Your task to perform on an android device: I'd want to use the Plantum app to identify a plant photo from the gallery in order to know the name & details of the plant
Image 0: 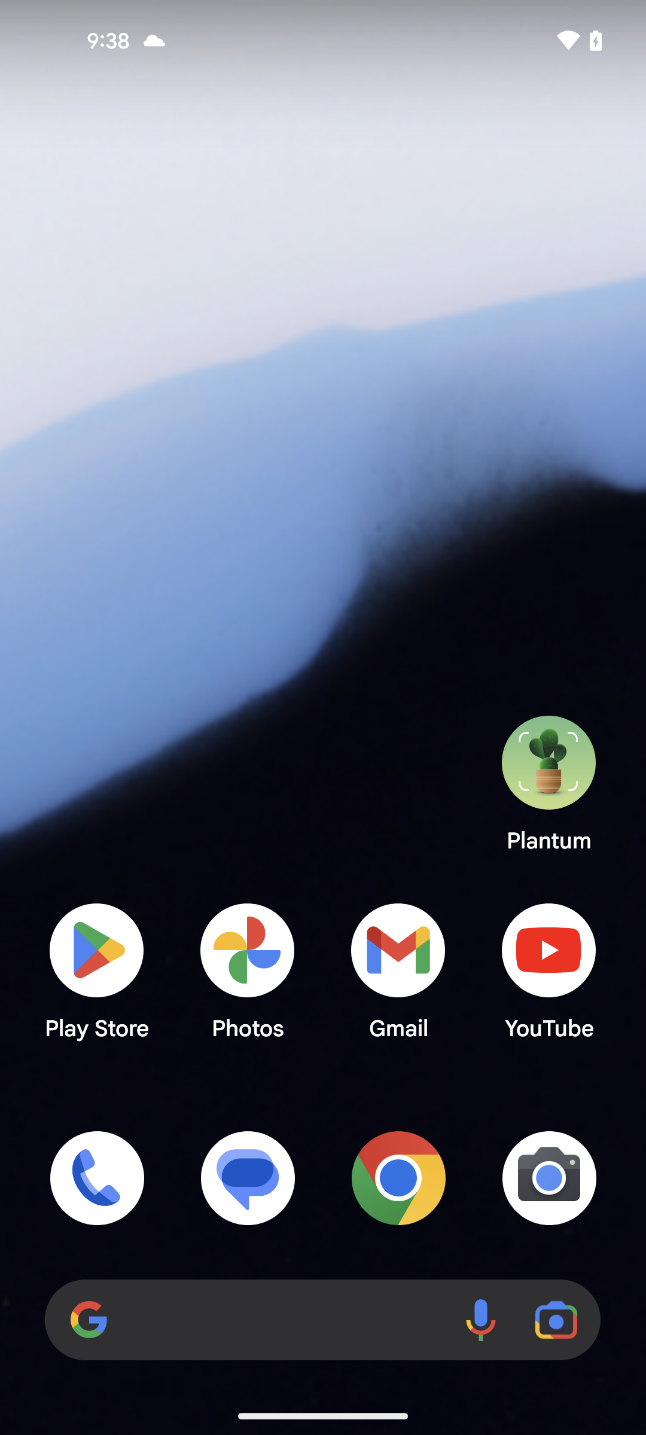
open the Plantum app
Step 0: open app "Plantum"
Image 1: 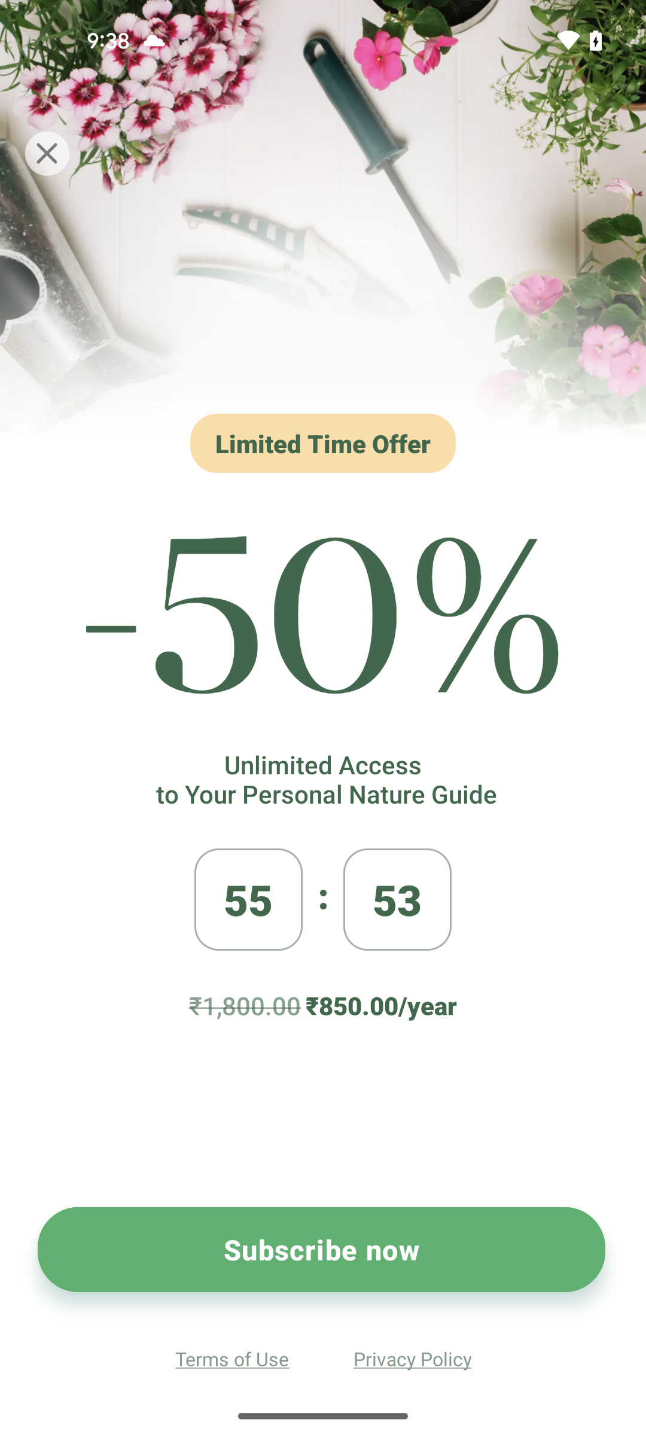
click on close icon
Step 1: click (43, 148)
Image 2: 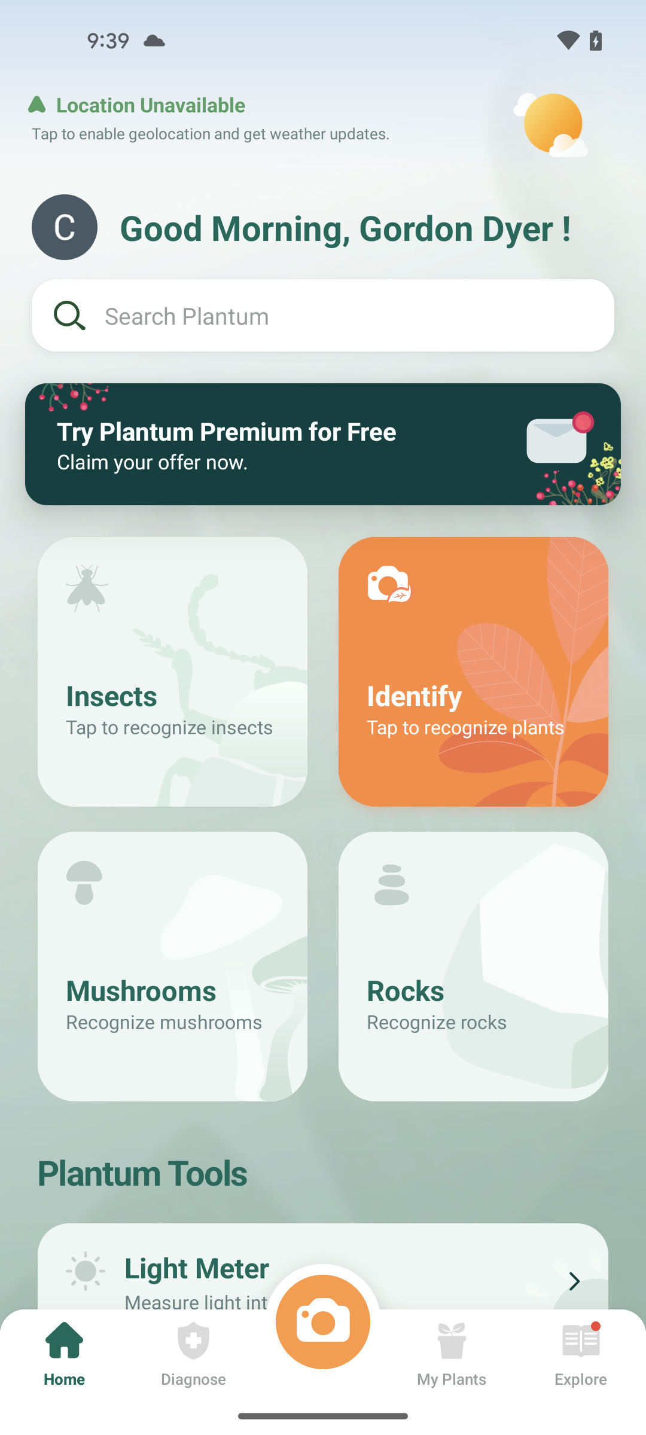
click on camera button
Step 2: click (331, 1302)
Image 3: 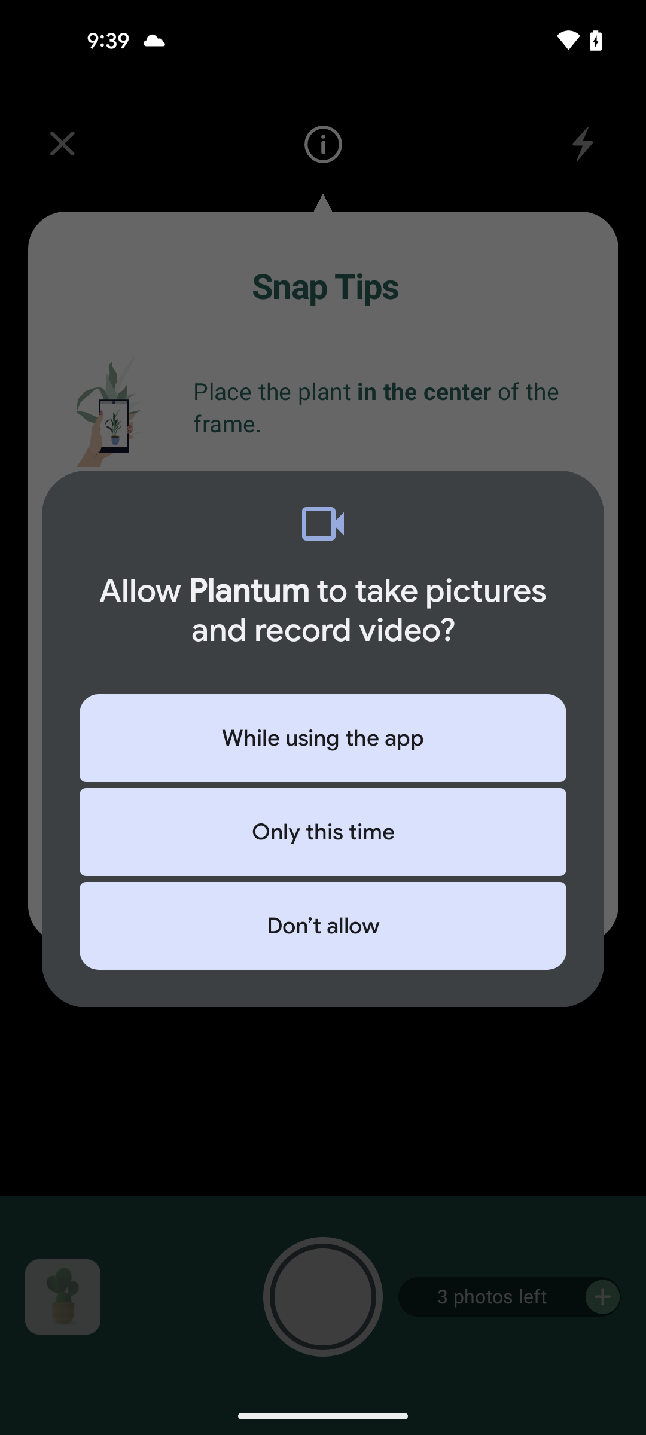
click on while using the app option
Step 3: click (323, 738)
Image 4: 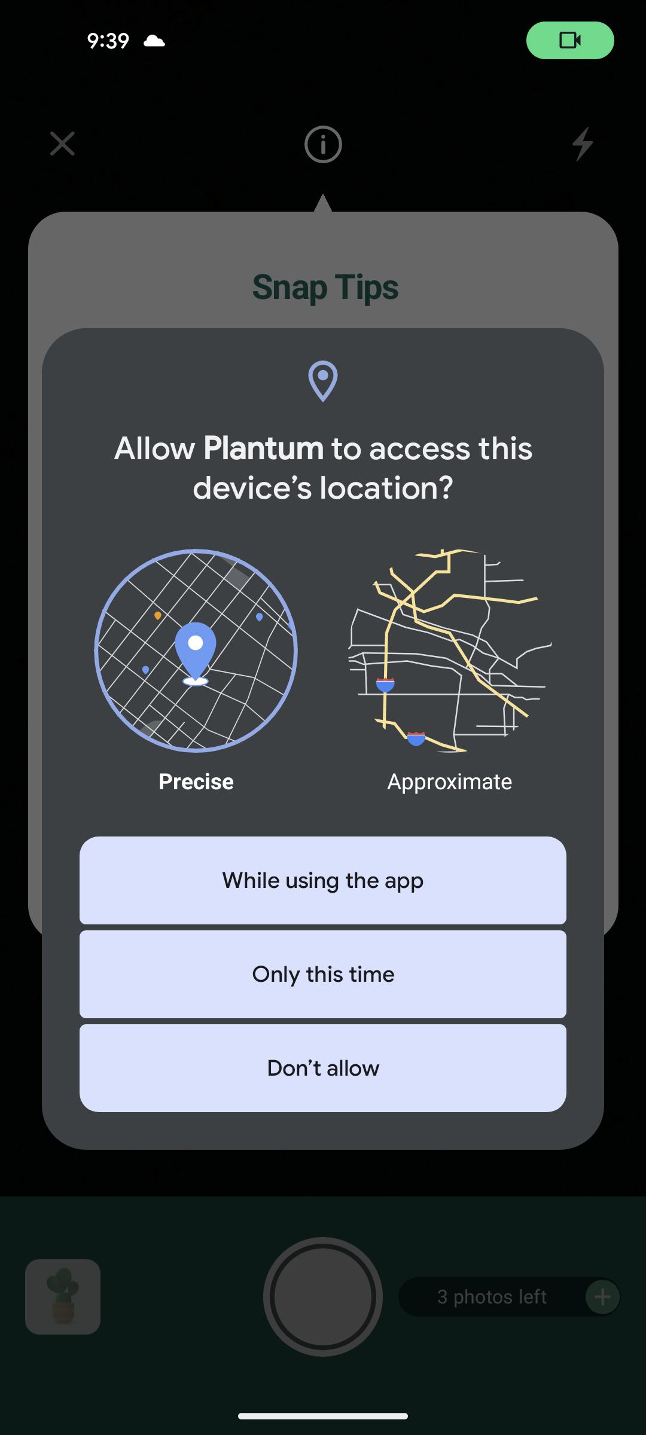
click on don't allow
Step 4: click (323, 1068)
Image 7: 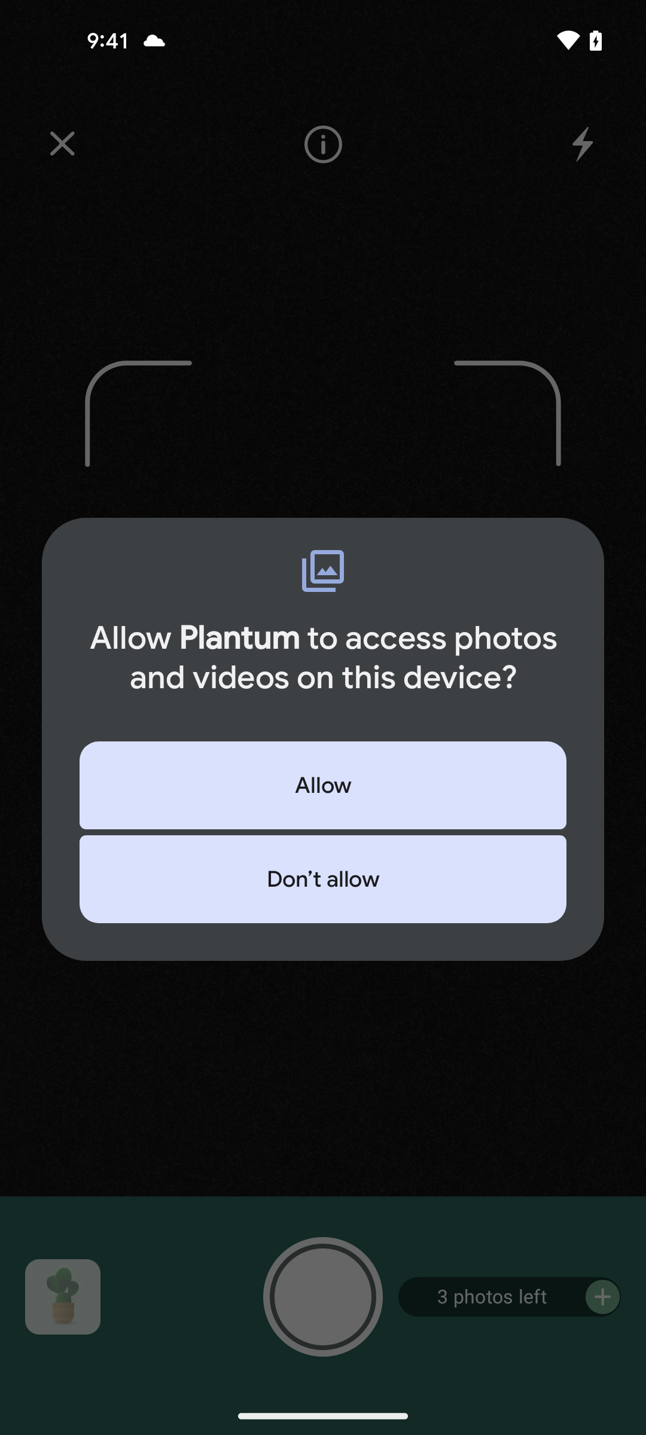
click on allow
Step 7: click (323, 785)
Image 9: 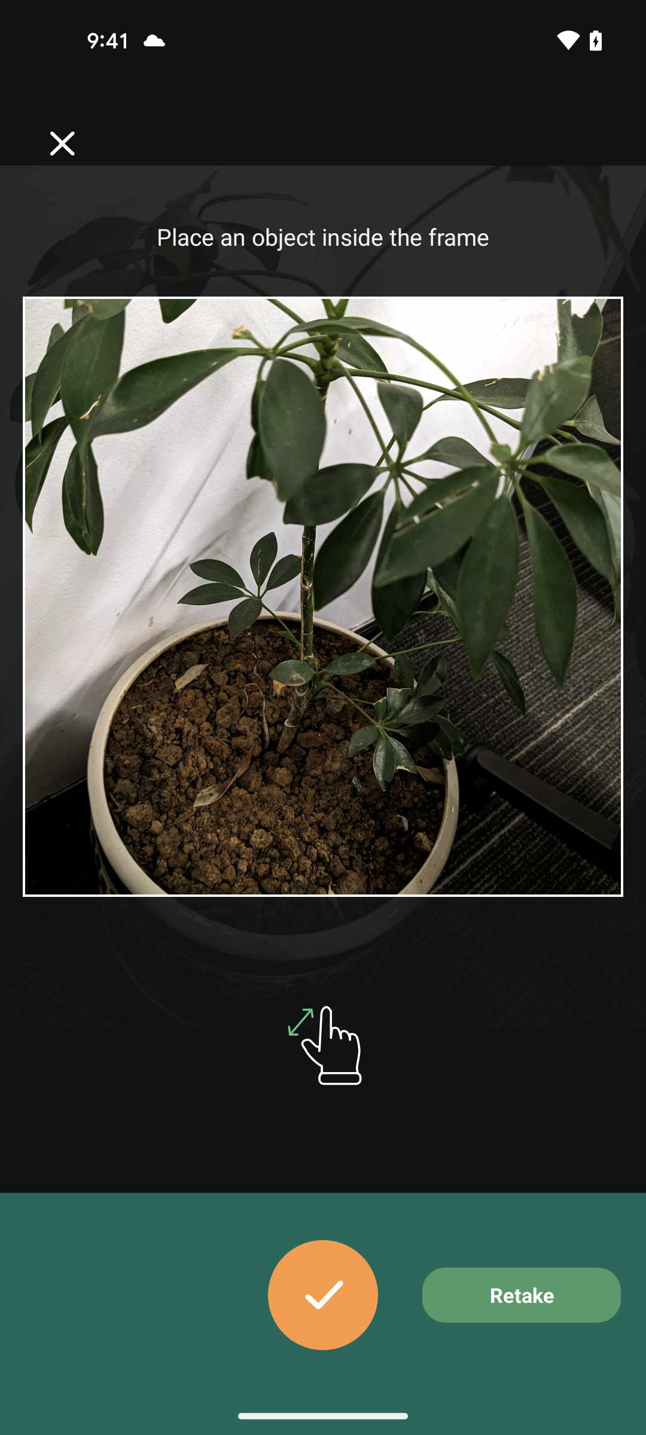
click on tick icon button
Step 9: click (339, 1273)
Image 10: 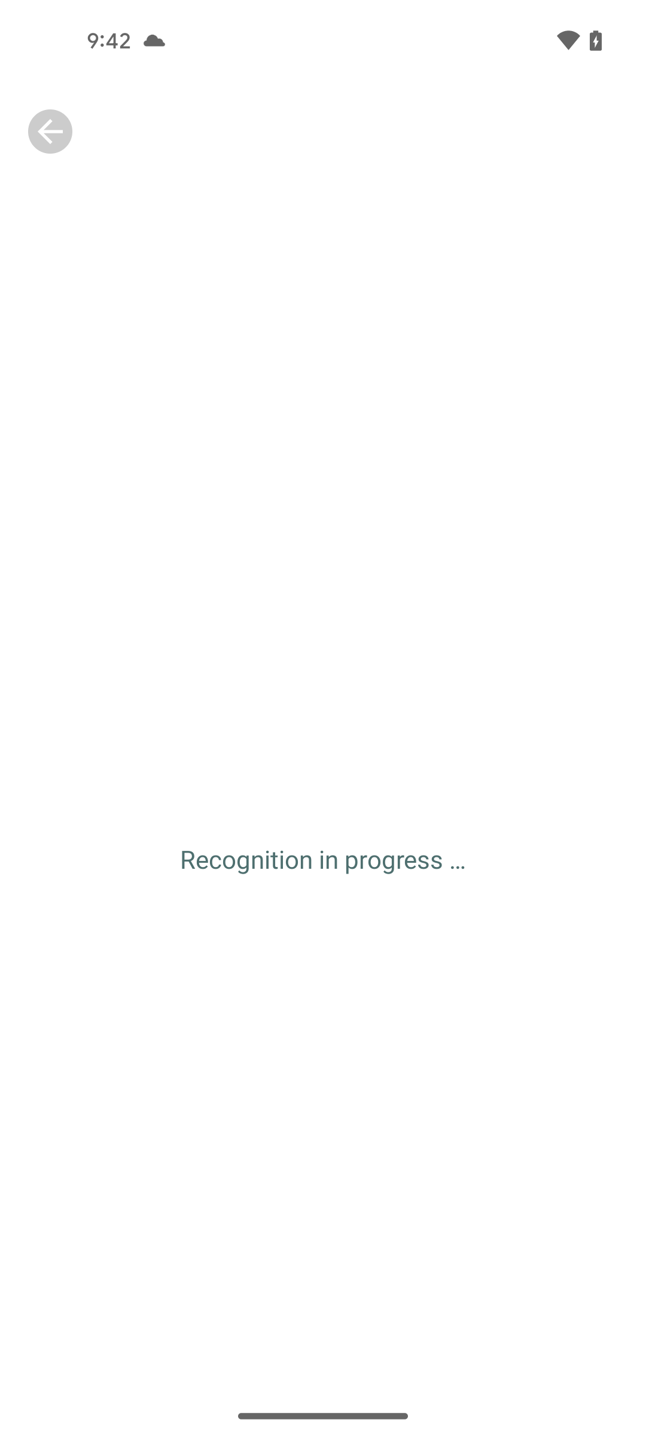
click on tick icon button
Step 10: wait